Your task to perform on an android device: View the description of the roasted quinoa and sweet potato salad on the Barakat app.
Image 1: 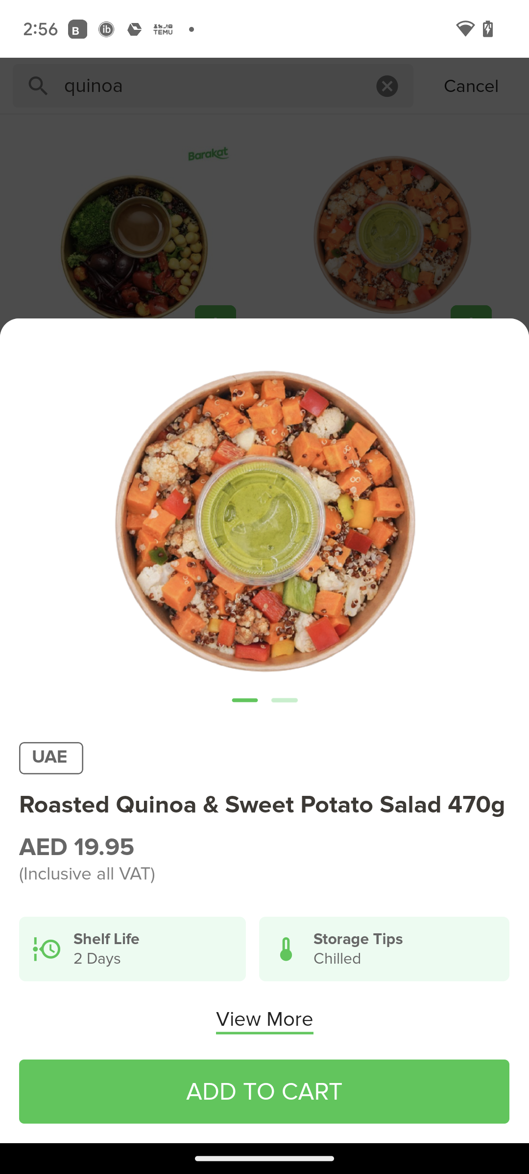
Click on view more in the middle of the screen.
Step 1: click (264, 1019)
Image 2: 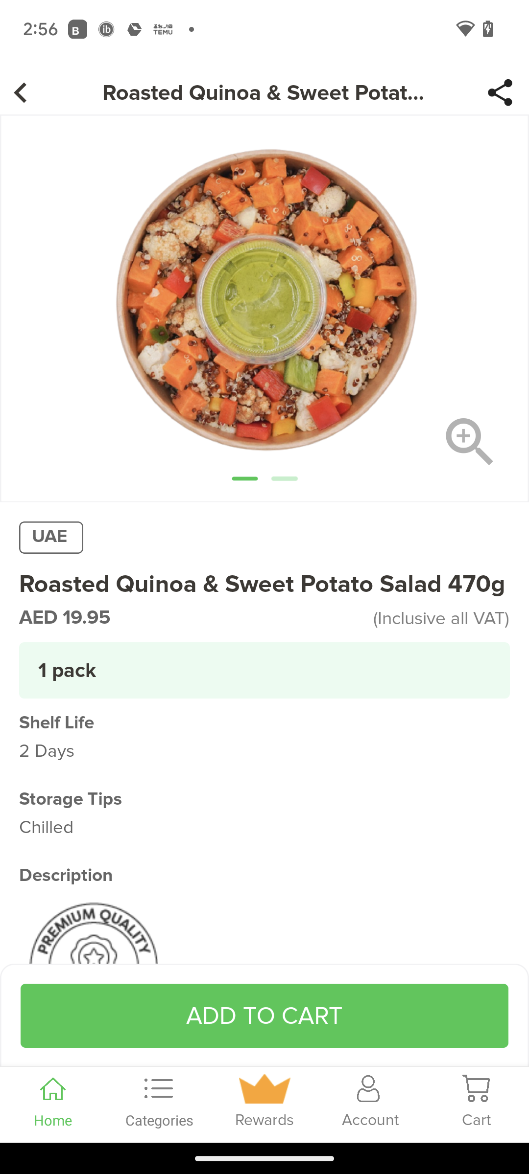
Scroll down 
Step 2: scroll down
Image 3: 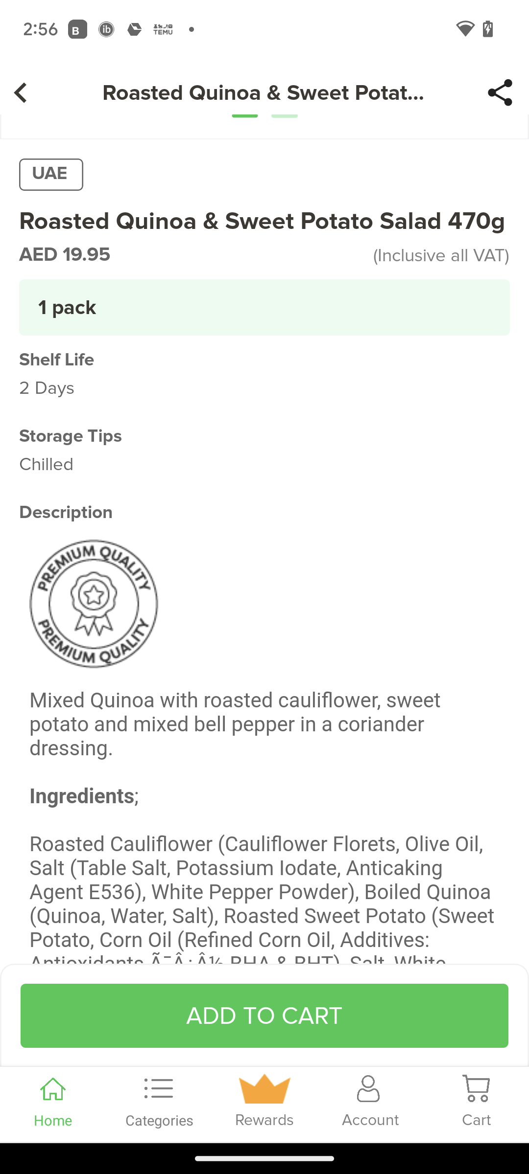
Scroll down 
Step 3: scroll down